Your task to perform on an android device: Get directions to Pouce Coupe Museum from my home town, Dawson Creek, on the Maps app.
Image 0: 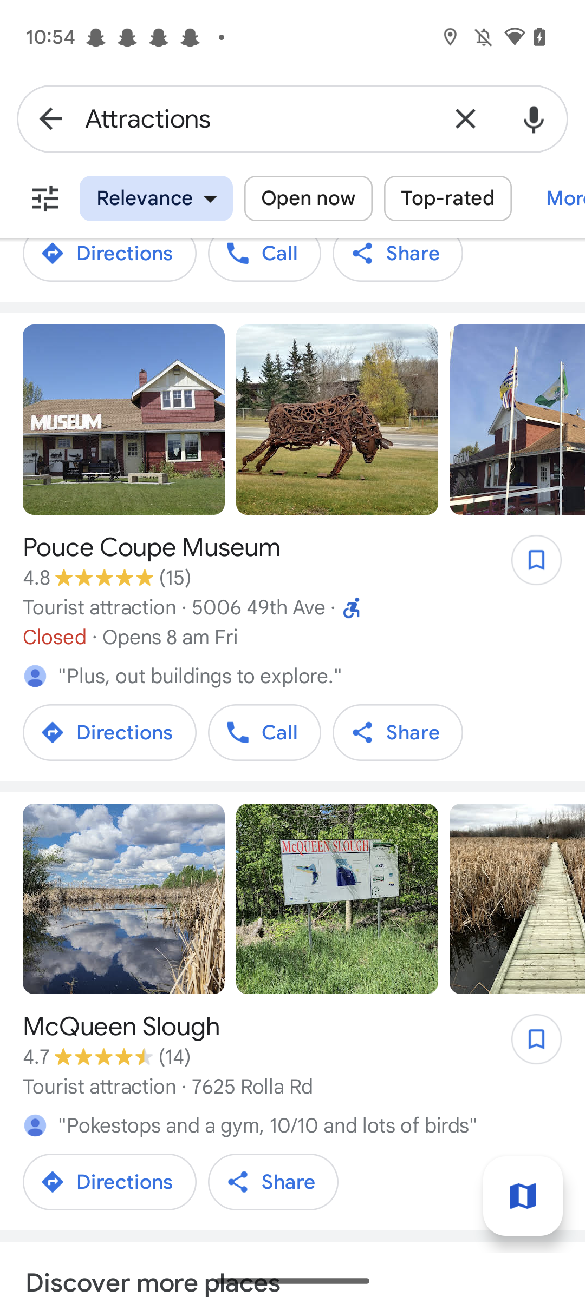
Click on the Direction Button of  Pouce Coupe Museum.
Step 0: click (109, 732)
Image 2: 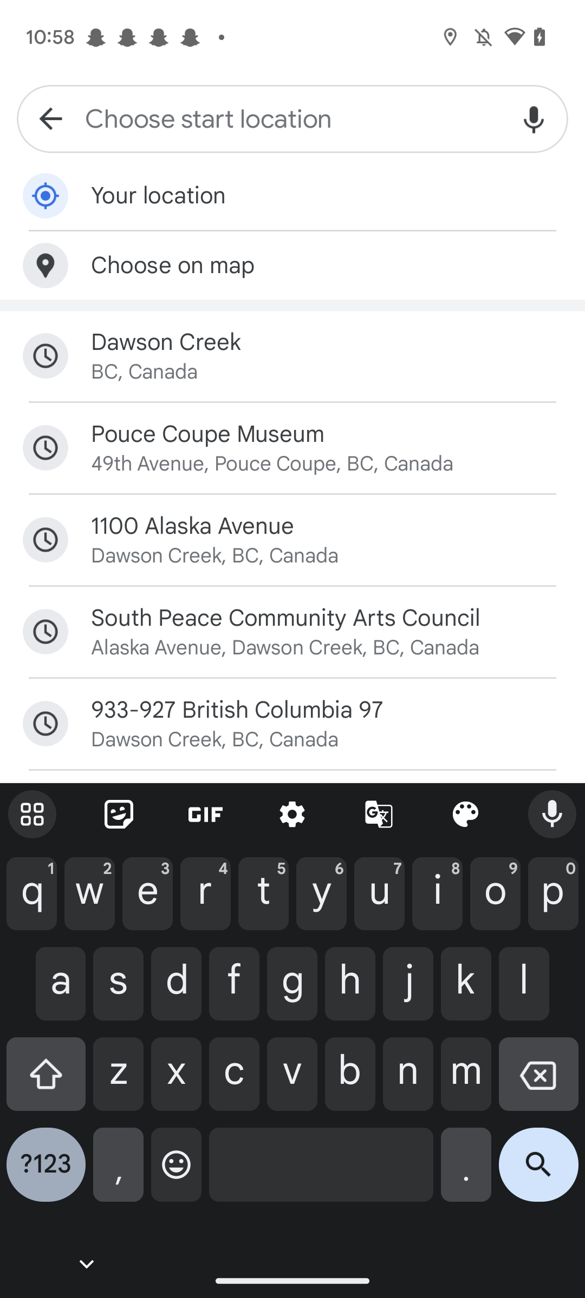
Select the First option Dawson Creek, Canada.
Step 2: click (327, 342)